Your task to perform on an android device:  I want to check the train timetable so that I can make sure the timing corresponds with my planned arrival time of 11:00 am
Image 0: 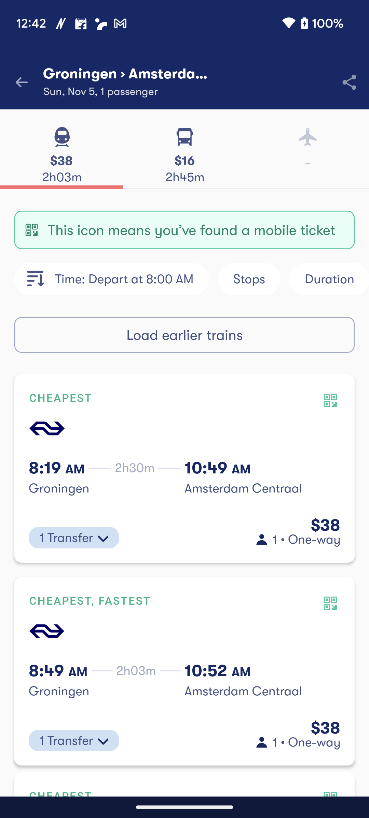
Click on the first train time table 
Step 0: click (221, 456)